Your task to perform on an android device: I want to save this place for my stay whenever I visit nearby this Ferienwohnung Lautertal place, so save the Ferienwohnung Lautertal for my stay.
Image 1: 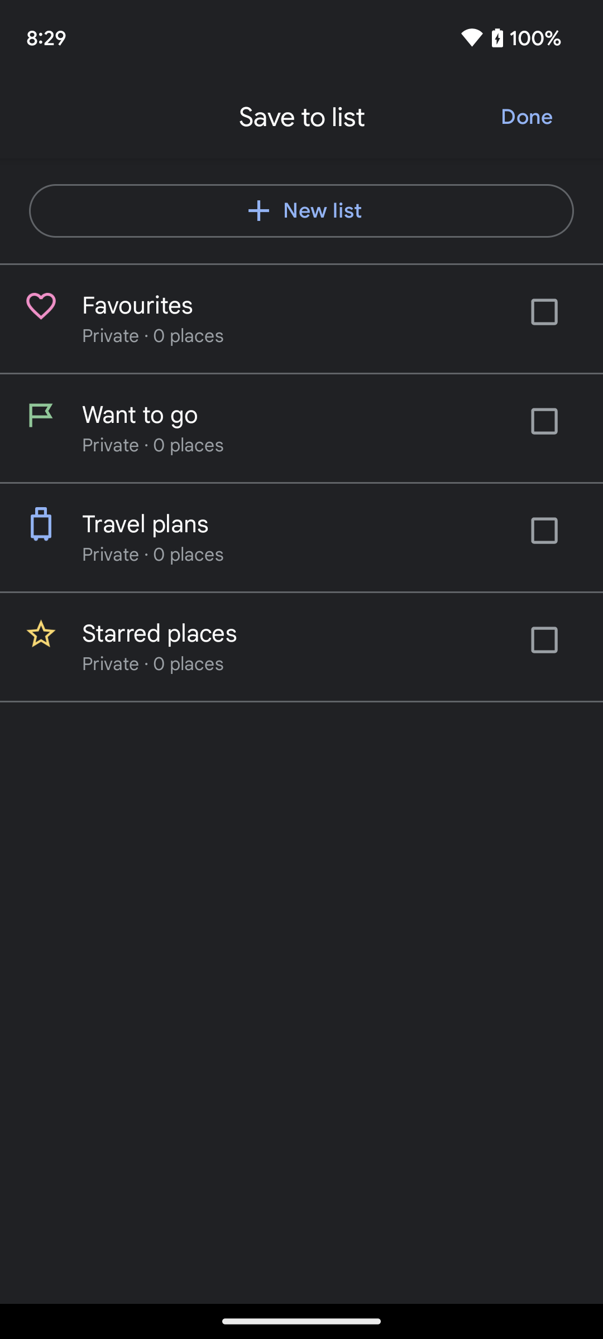
Click on the checkbox of the Starred places to save this place
Step 1: click (556, 652)
Image 2: 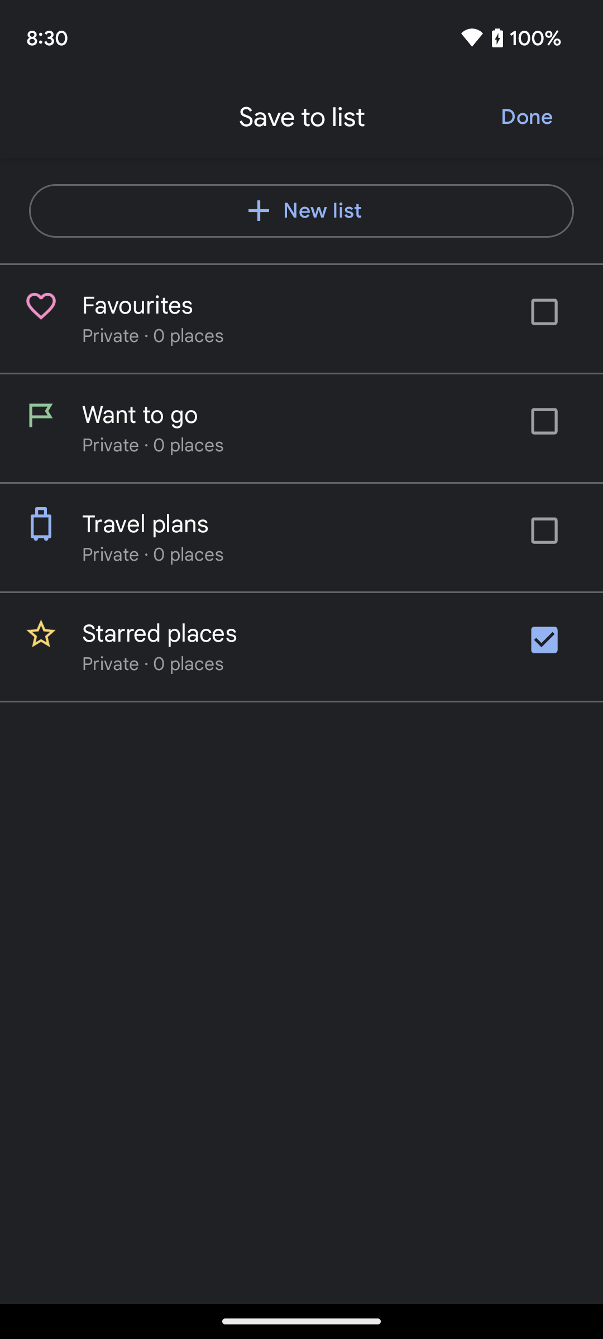
Click on the Done button at the top right corner of the screen to save this place
Step 2: click (527, 117)